Your task to perform on an android device: I want to add this black dress to my Wishlist. I will buy it later.
Image 0: 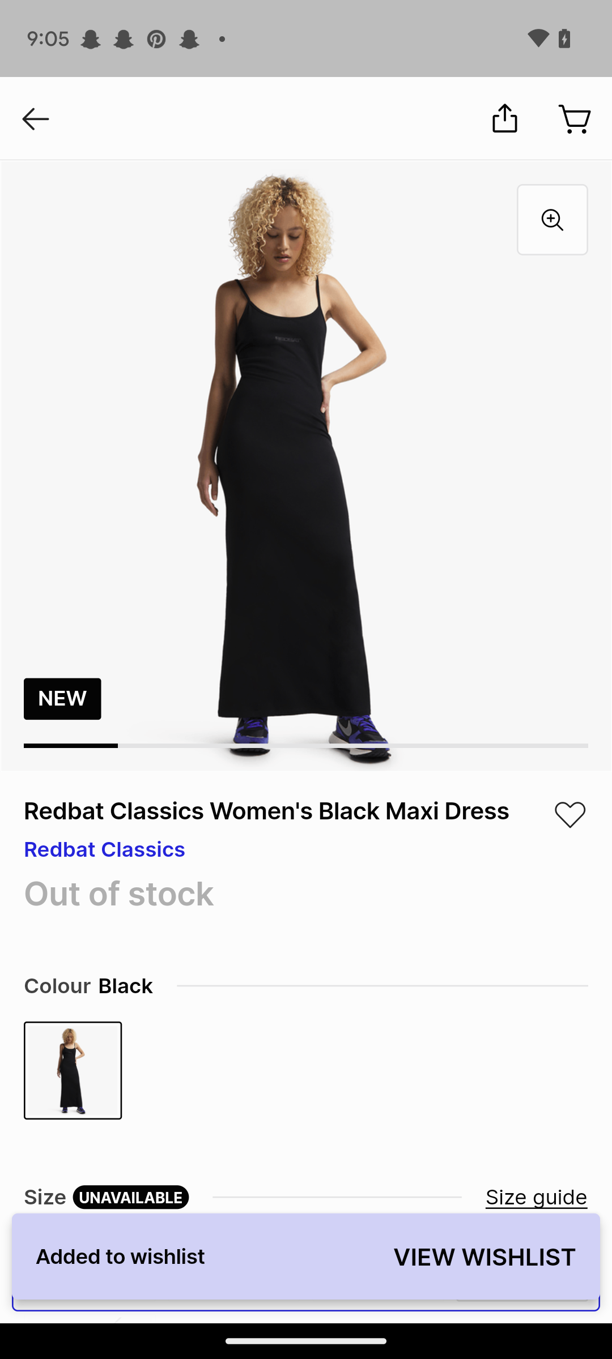
Click on the heart icon 
Step 0: click (566, 809)